Your task to perform on an android device: Go to Oxford Dictionary app & add the word to favorites
Image 0: 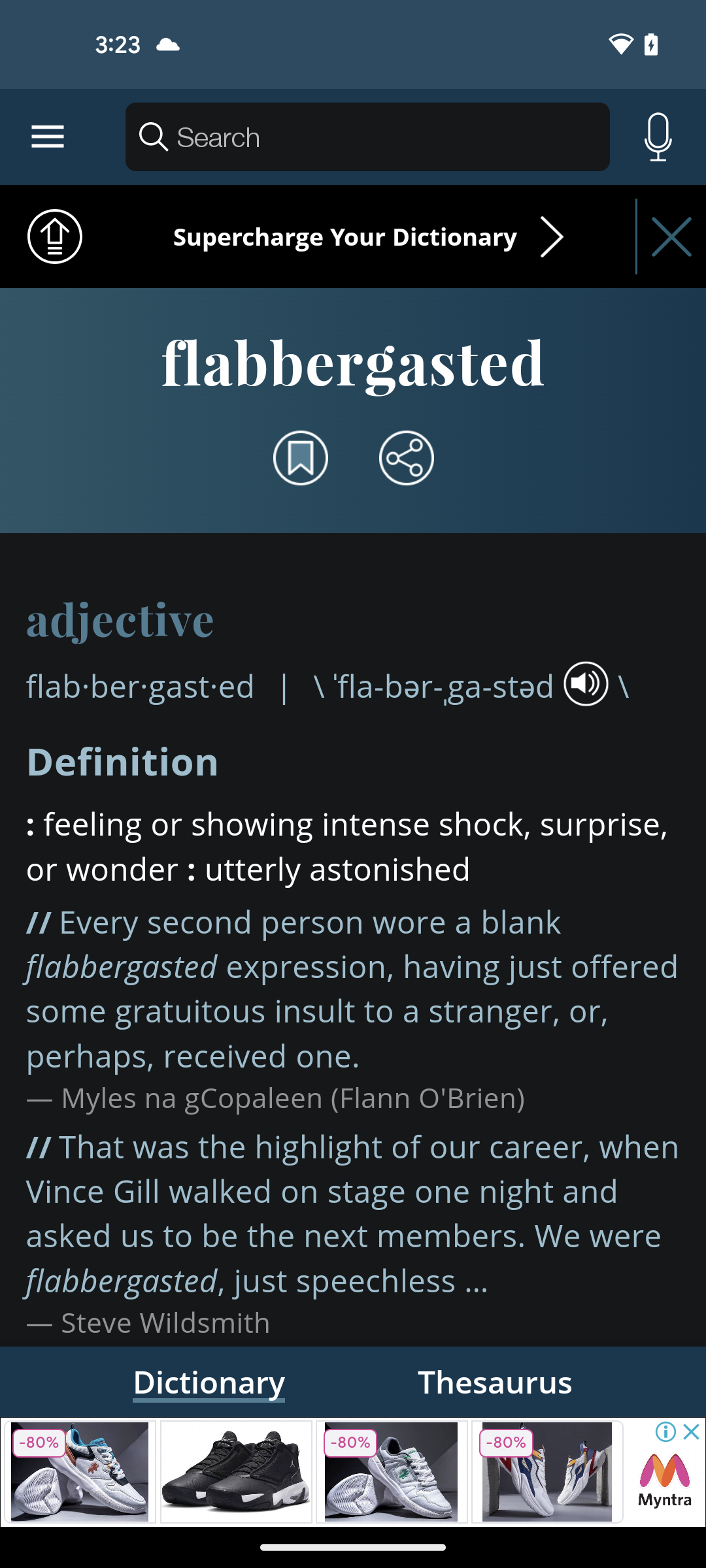
open Oxford Dictionary app
Step 0: open app "Dictionary"
Image 1: 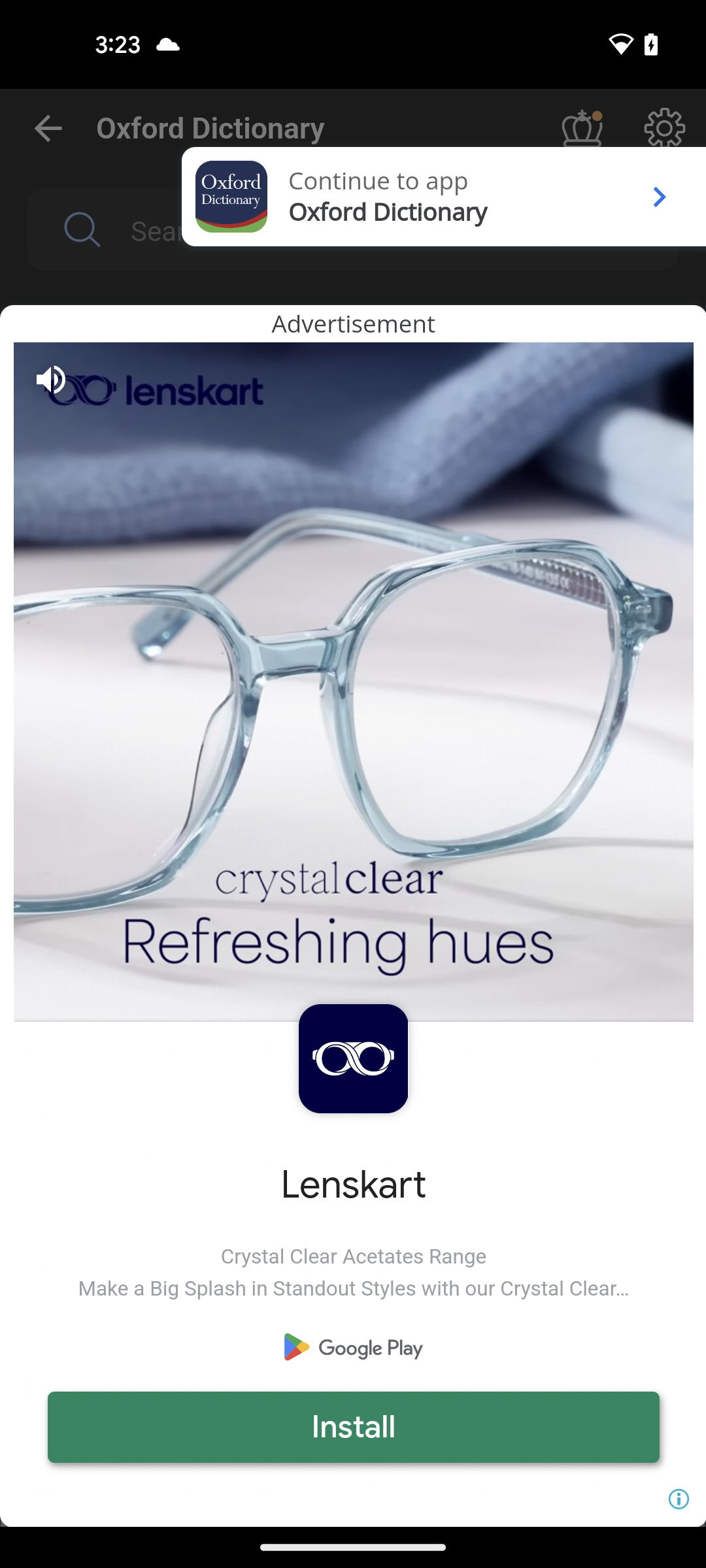
click on the arrow icon at the top right corner of the screen
Step 1: click (650, 196)
Image 2: 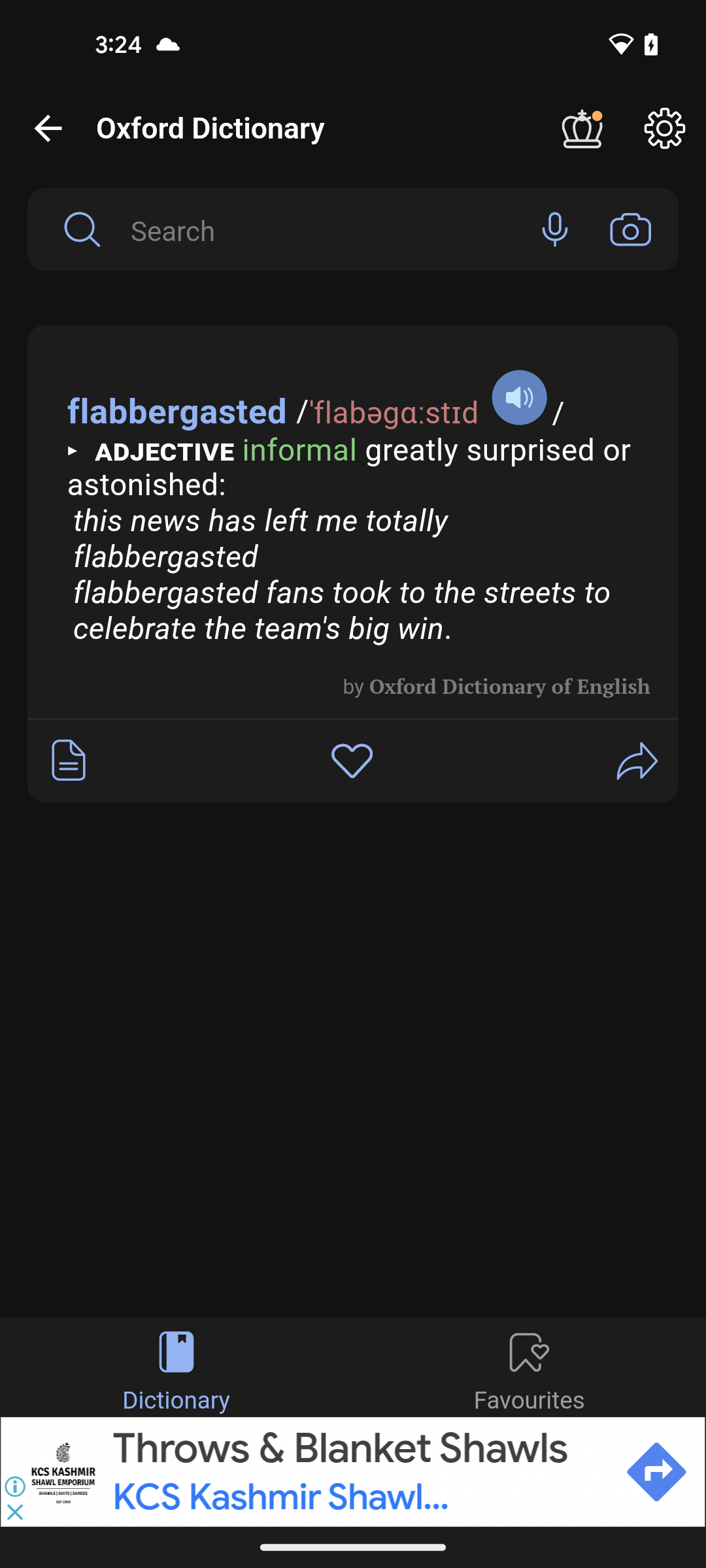
click on the heart icon to add it to favorites
Step 2: click (348, 760)